Your task to perform on an android device: I would like to prepare one-pot pasta, so find the recipe and play it.
Image 0: 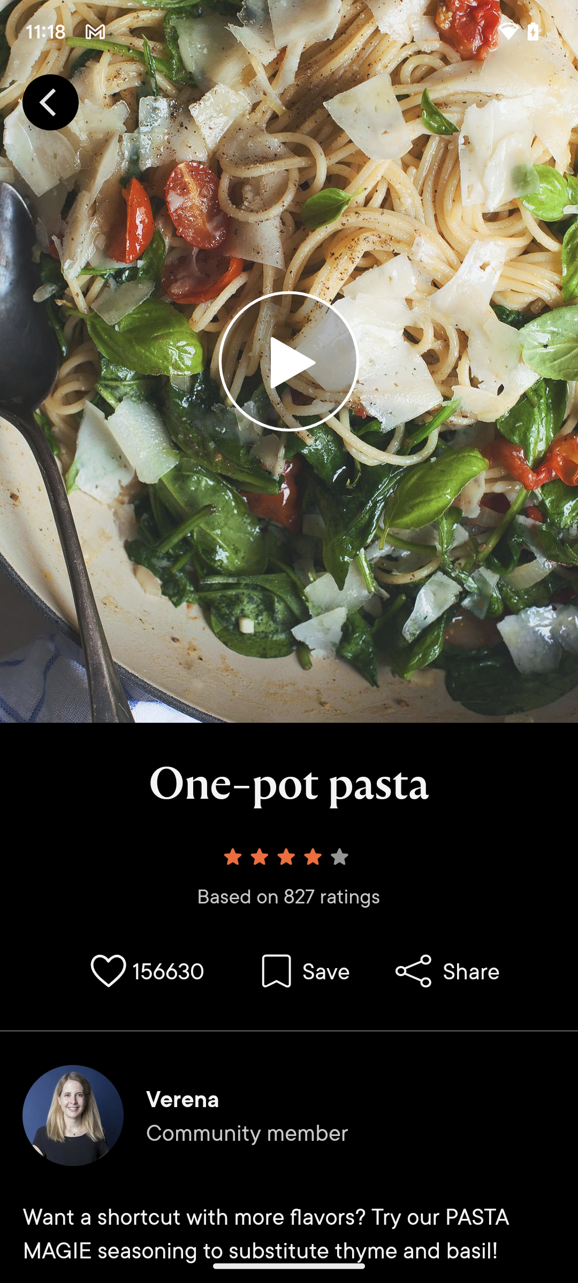
Click on the play button.
Step 0: click (285, 364)
Image 1: 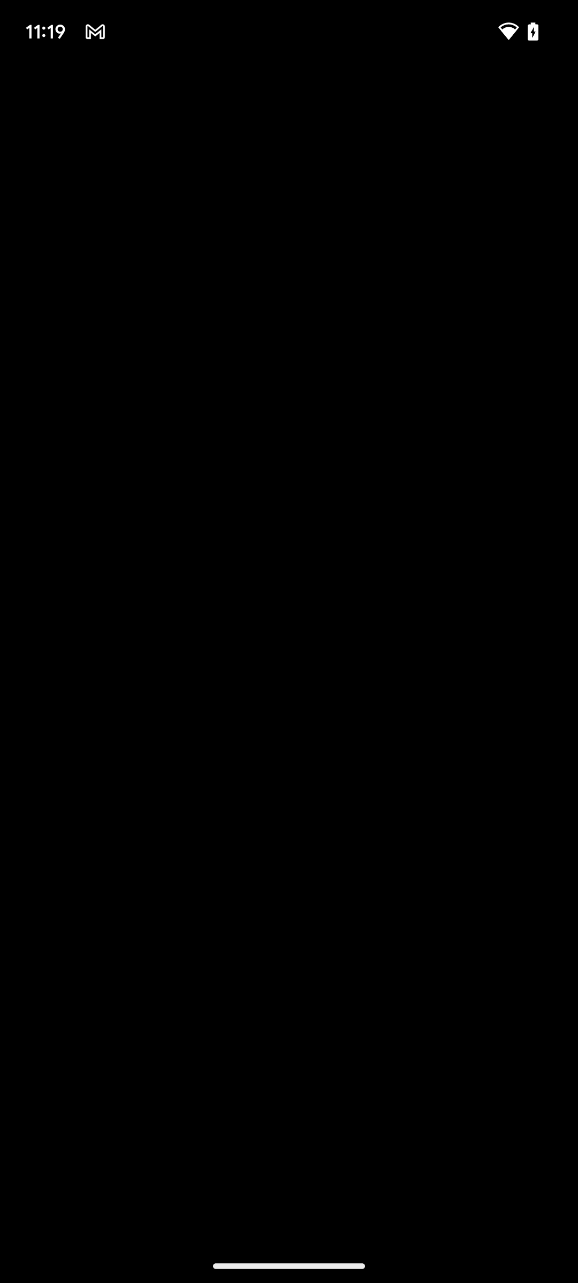
Click on the play button.
Step 1: wait